Your task to perform on an android device: Farida wants to organize the same meeting that I conducted and has asked for my advice. So, send her the barbecue salad recipe on the Kitchen Stories app at dbwscratch.test.id4@gmail.com.
Image 0: 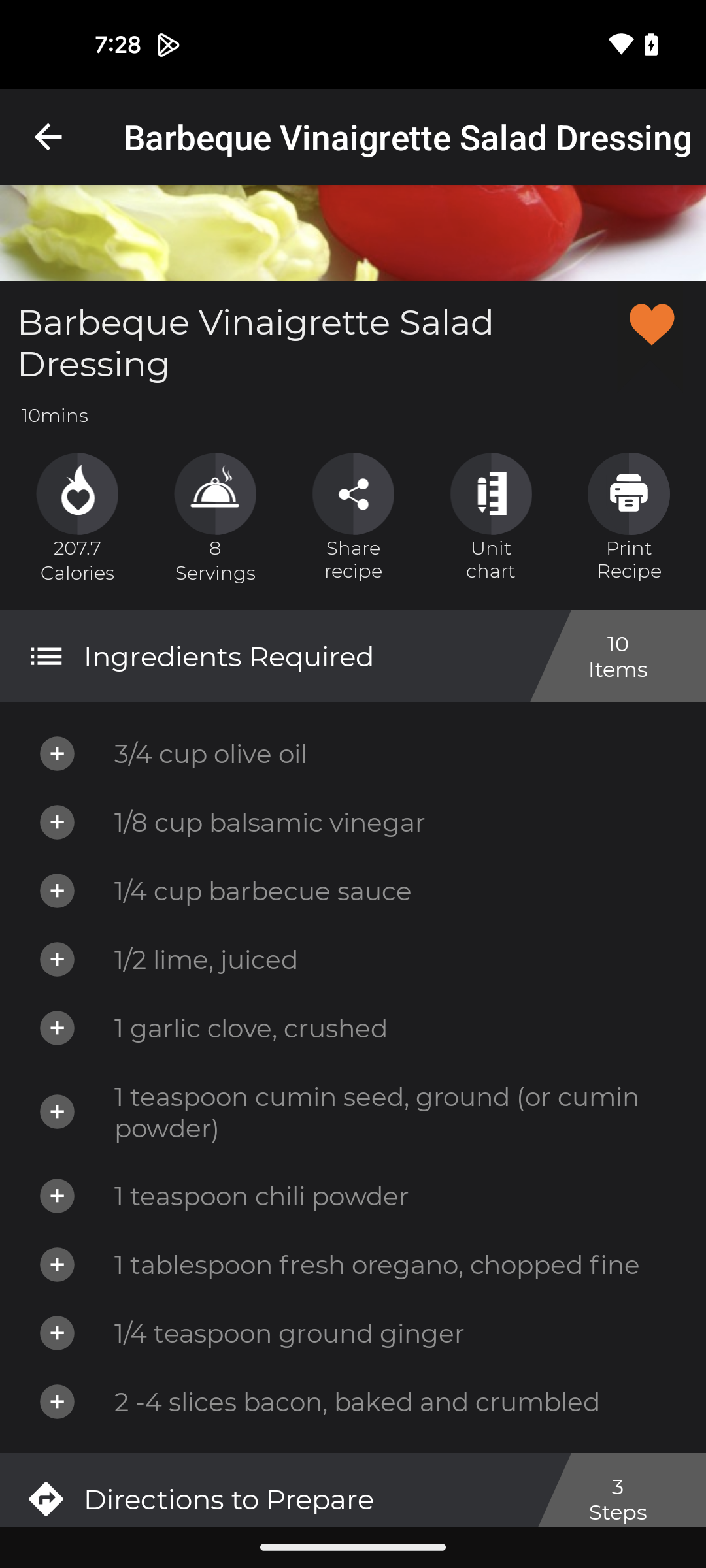
Open Kitchen Stories app
Step 0: open app "Kitchen Stories"
Image 1: 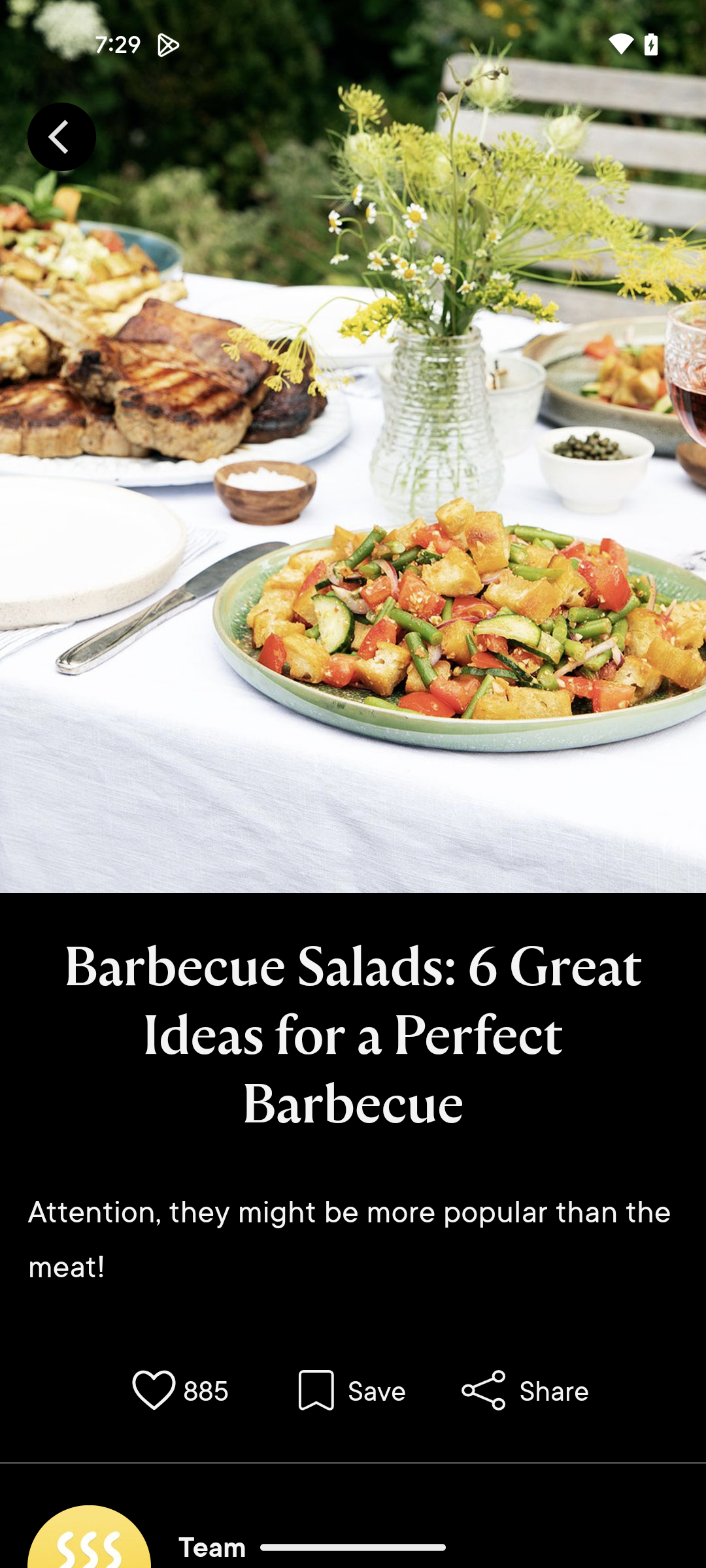
Click on the Share button
Step 1: click (525, 1390)
Image 2: 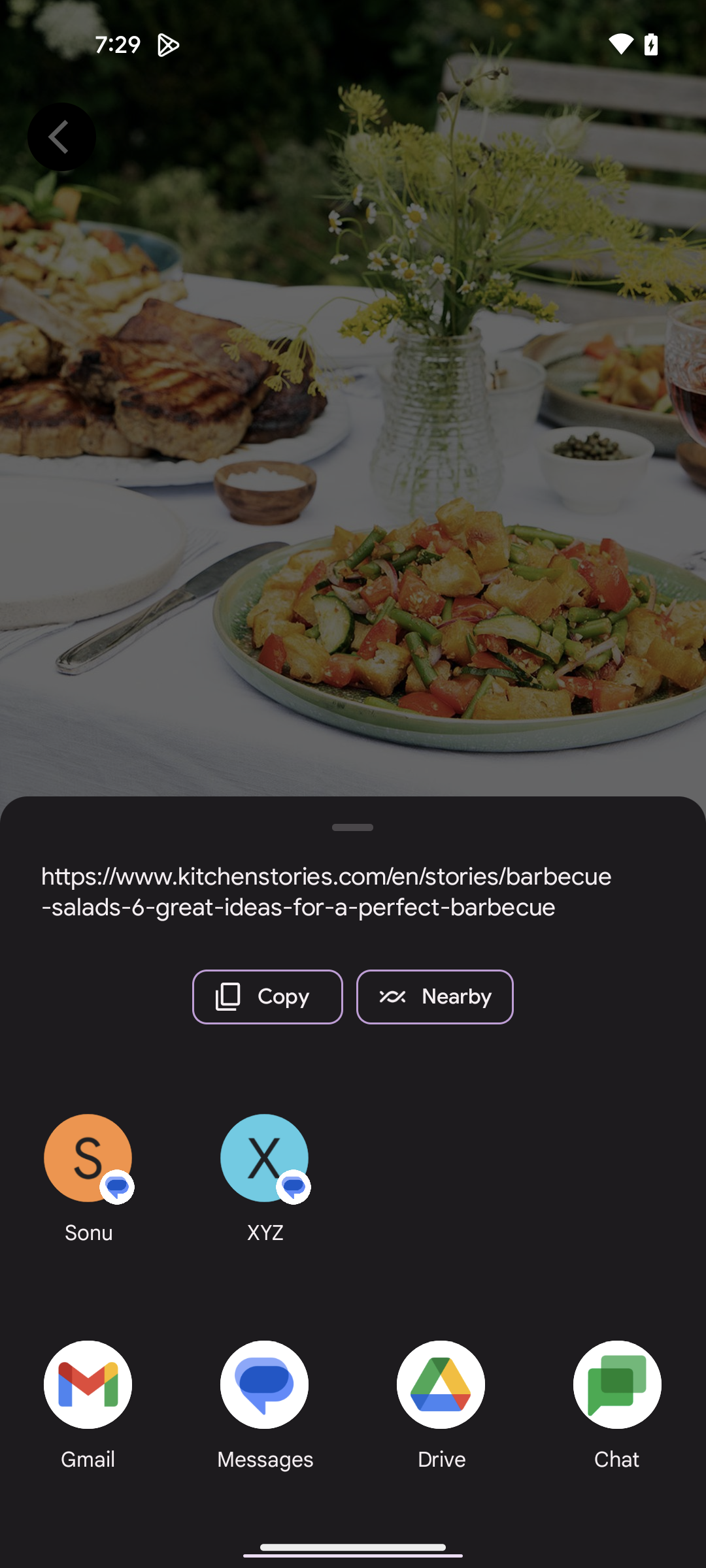
Click on the Gmail app
Step 2: click (83, 1379)
Image 3: 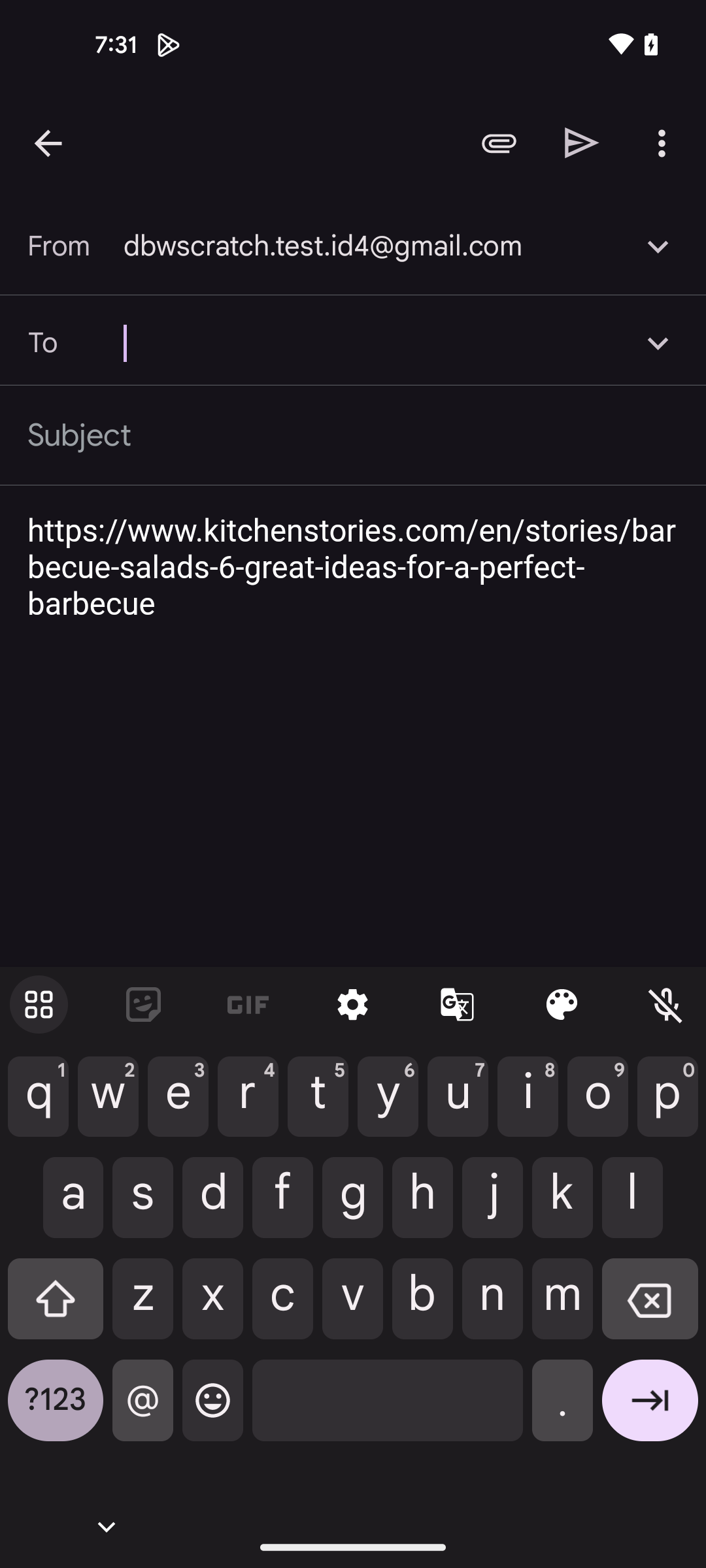
type dbwscratch.test.id4@gmail.com
Step 3: type "dbwscratch.test.id4@gmail.com"
Image 4: 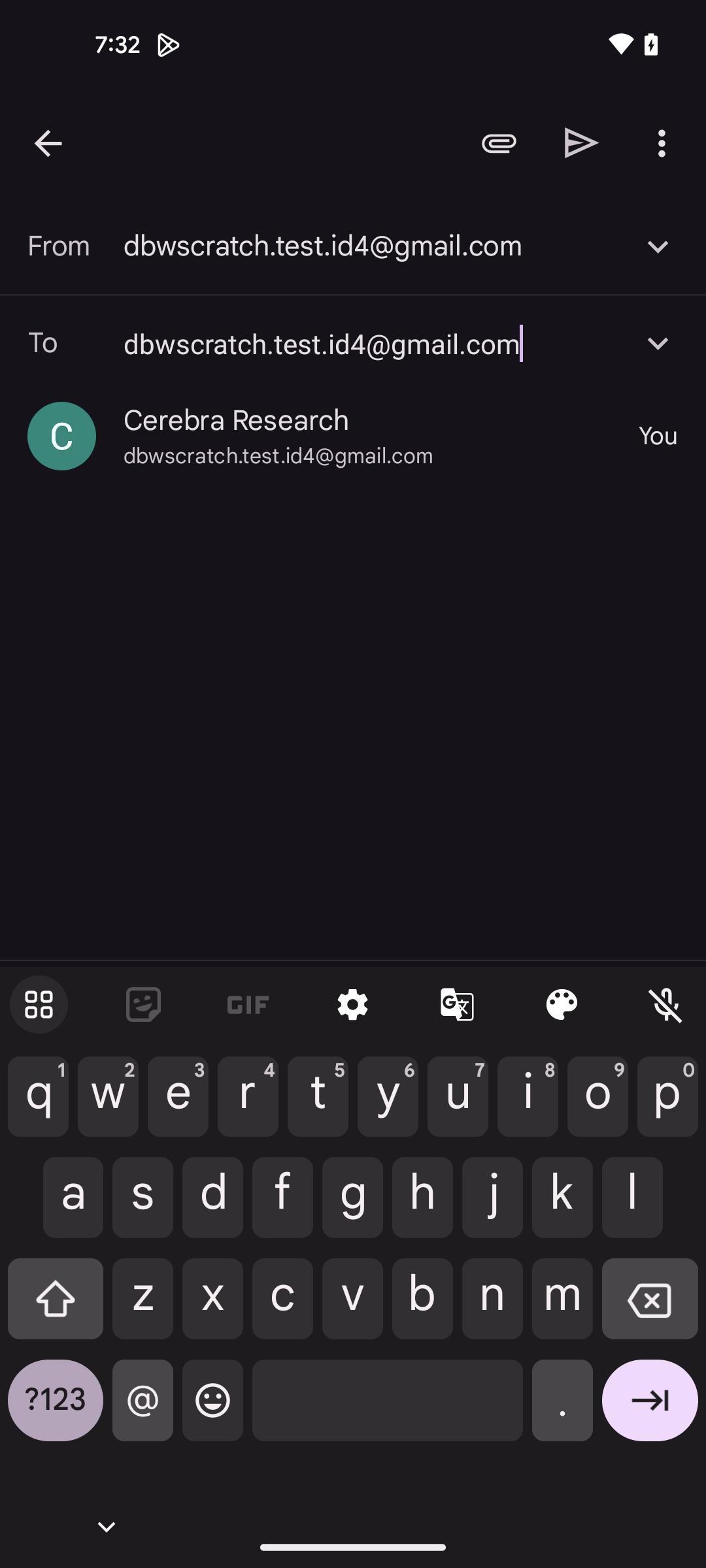
Select Cerebra Research id
Step 4: click (236, 420)
Image 5: 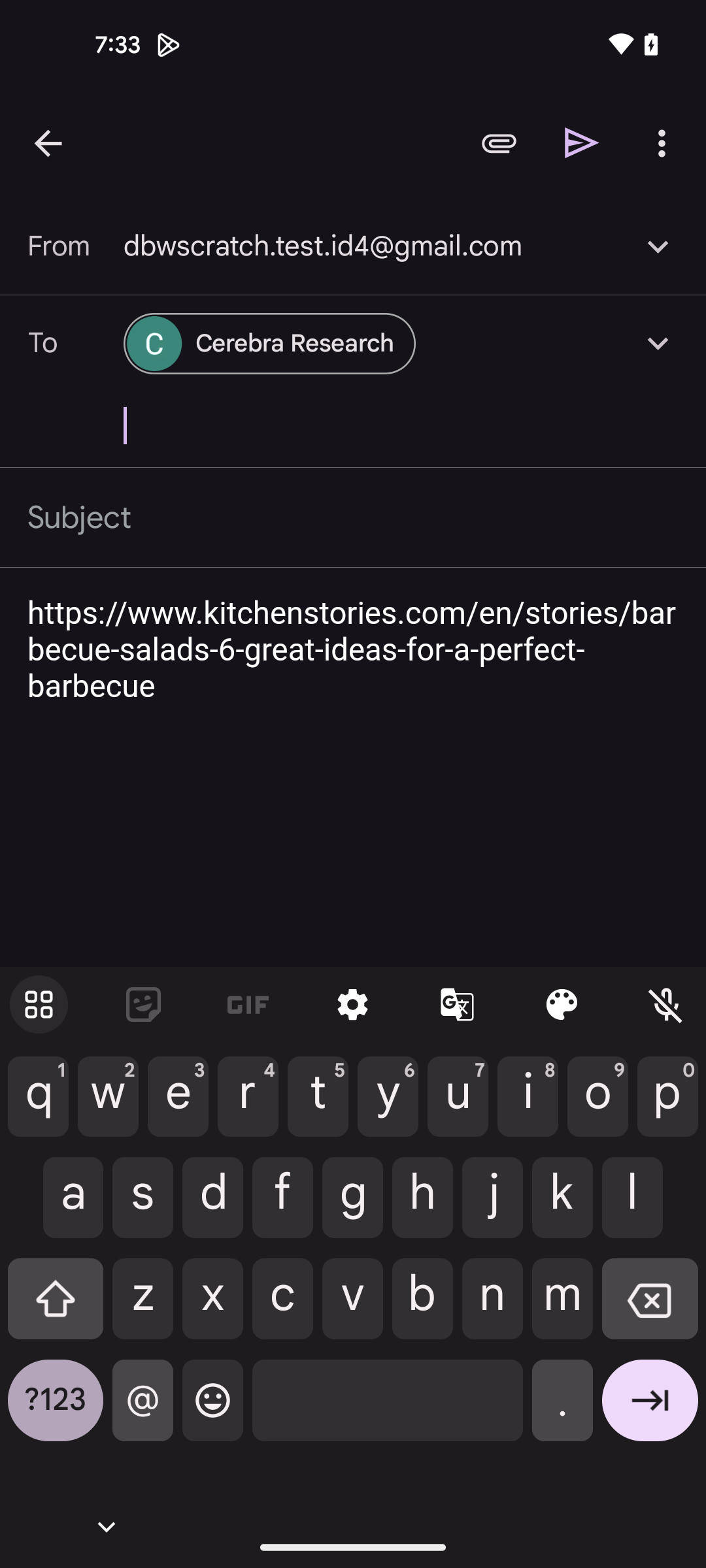
Click on Send icon
Step 5: click (582, 142)